Your task to perform on an android device: I want to change my walking route from home to museum gouda which includes the nearby Club Animo Coffee shop on the google maps go app.
Image 0: 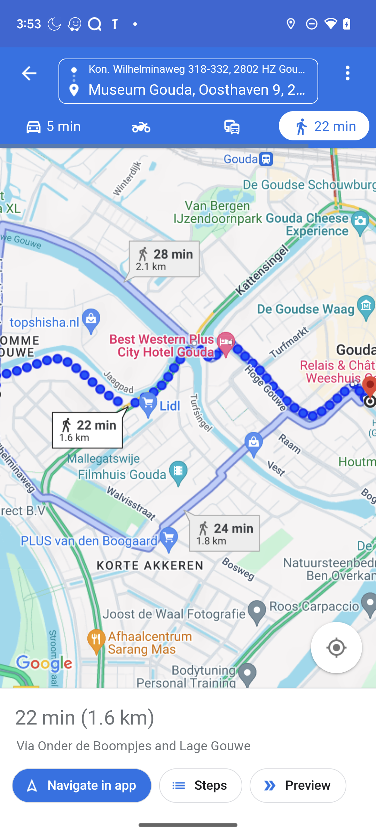
Click on the light blue colored route.
Step 0: click (189, 431)
Image 1: 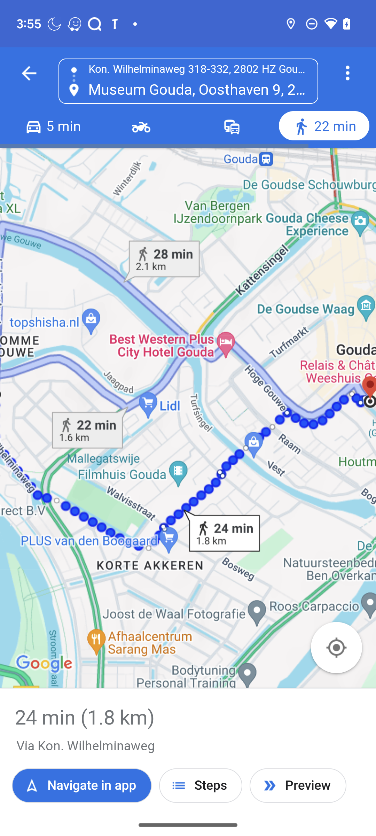
Click on the light blue colored route.
Step 1: wait